Your task to perform on an android device: Check out the lifestyle app's details for the PUMA Men Colourblocked Lace-Up Sports Shoes.
Image 0: 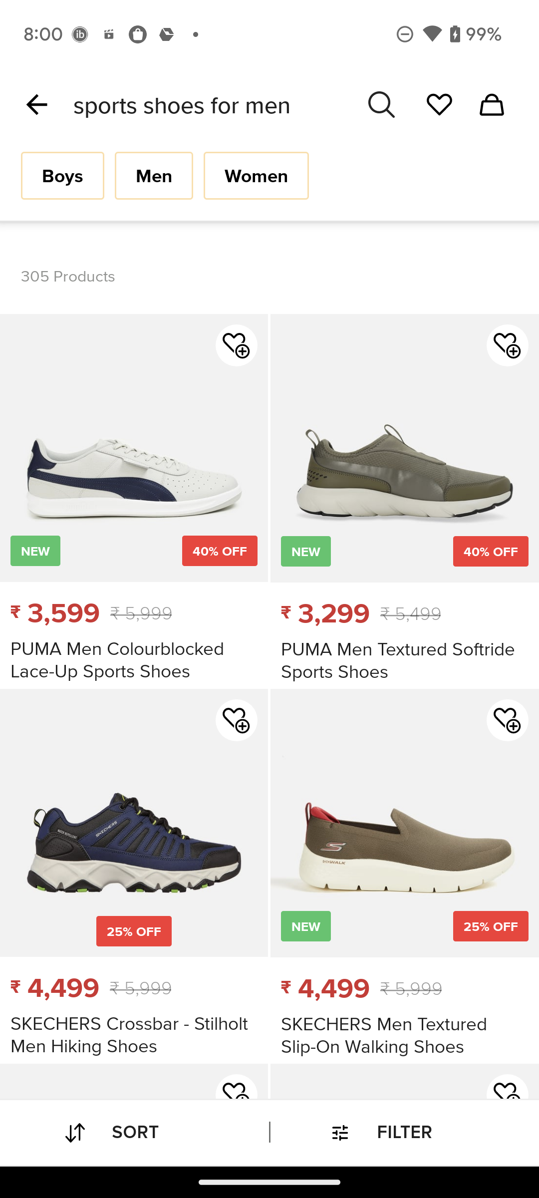
Click on the PUMA Men Colourblocked Lace-Up Sports Shoes
Step 0: click (156, 509)
Image 1: 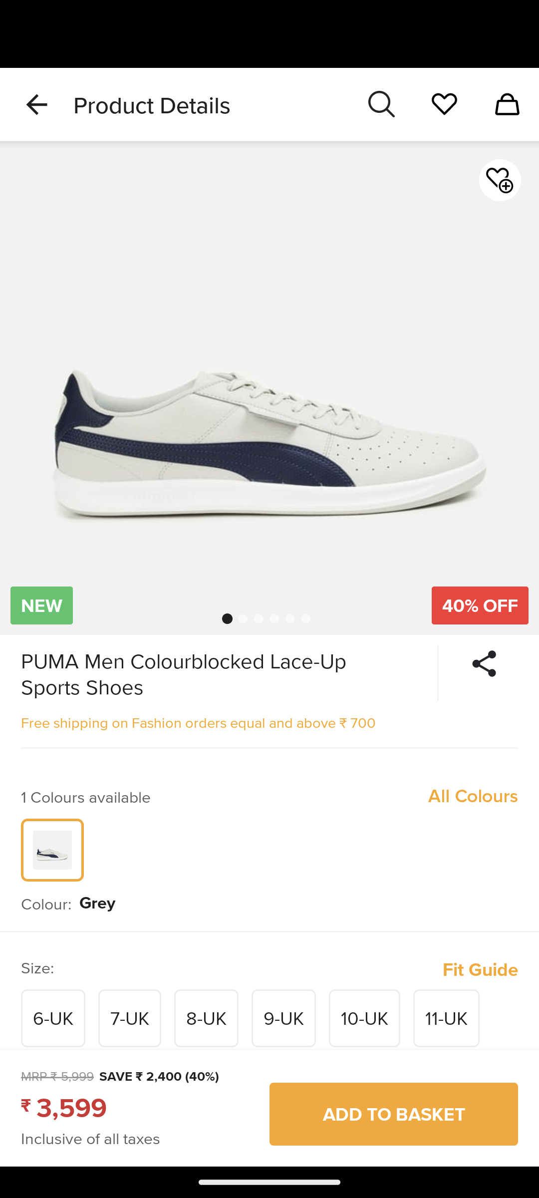
swipe up for details
Step 1: scroll down
Image 2: 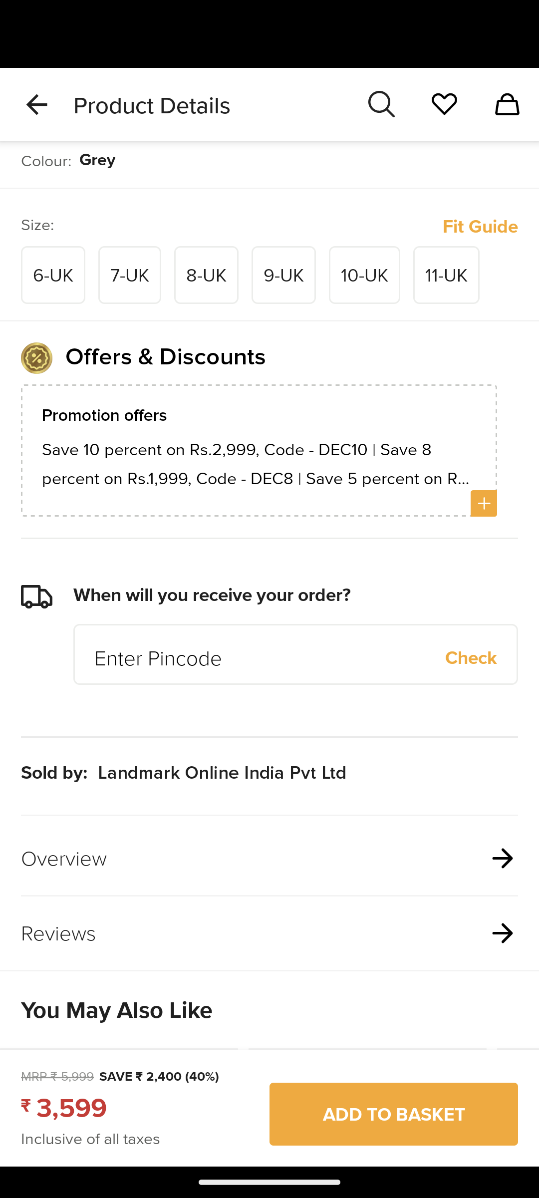
Click on Overview section
Step 2: click (269, 858)